Your task to perform on an android device: In the Fitbit App, view the fitness activity insights trends like steps,distance,time duration, and pace of walk.
Image 0: 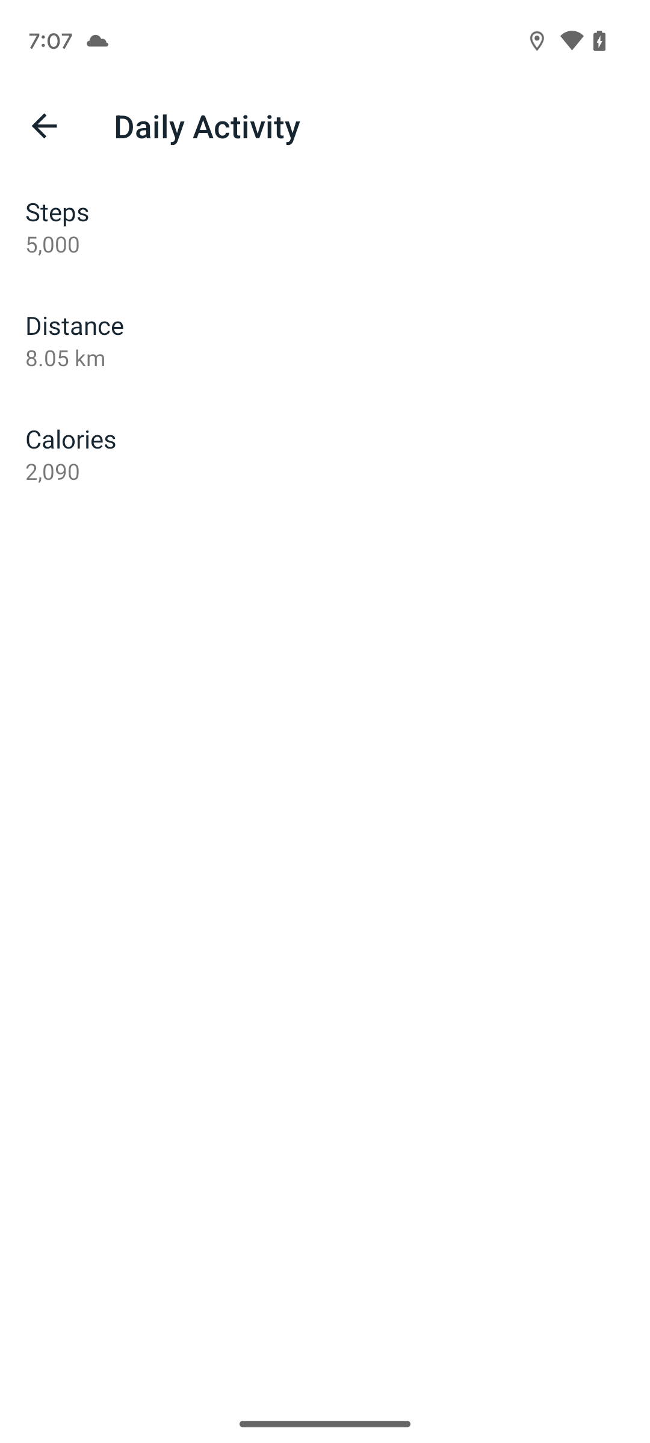
Click on the back icon at the top left corner
Step 0: click (44, 126)
Image 1: 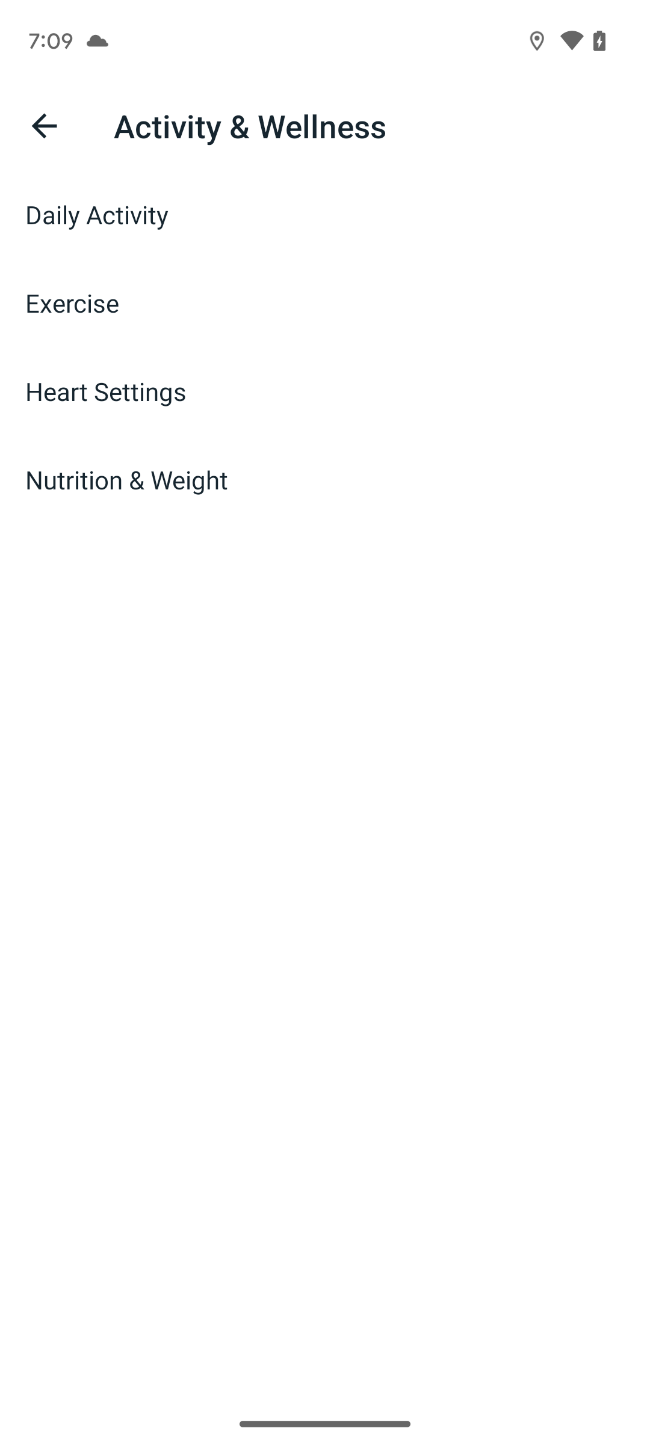
Click on the back icon at the top left corner
Step 1: click (44, 126)
Image 2: 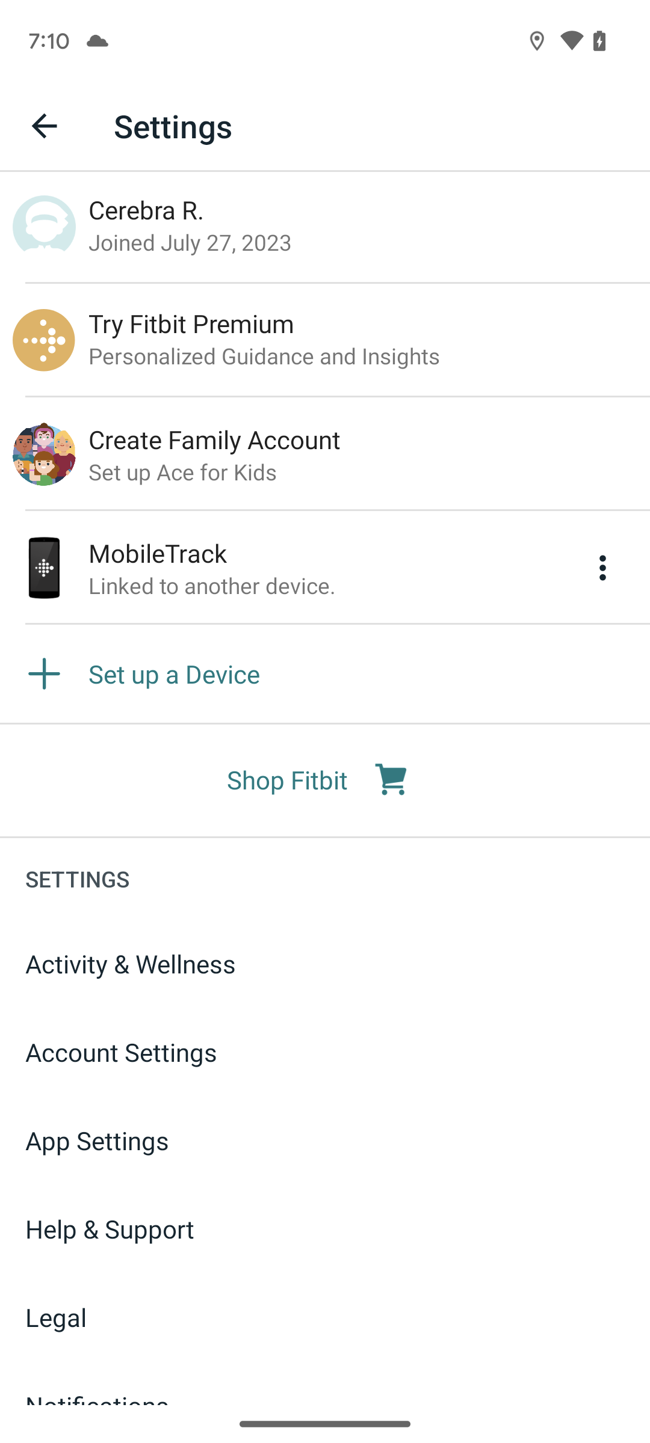
Click on the back icon of settings at the top left corner
Step 2: click (44, 126)
Image 3: 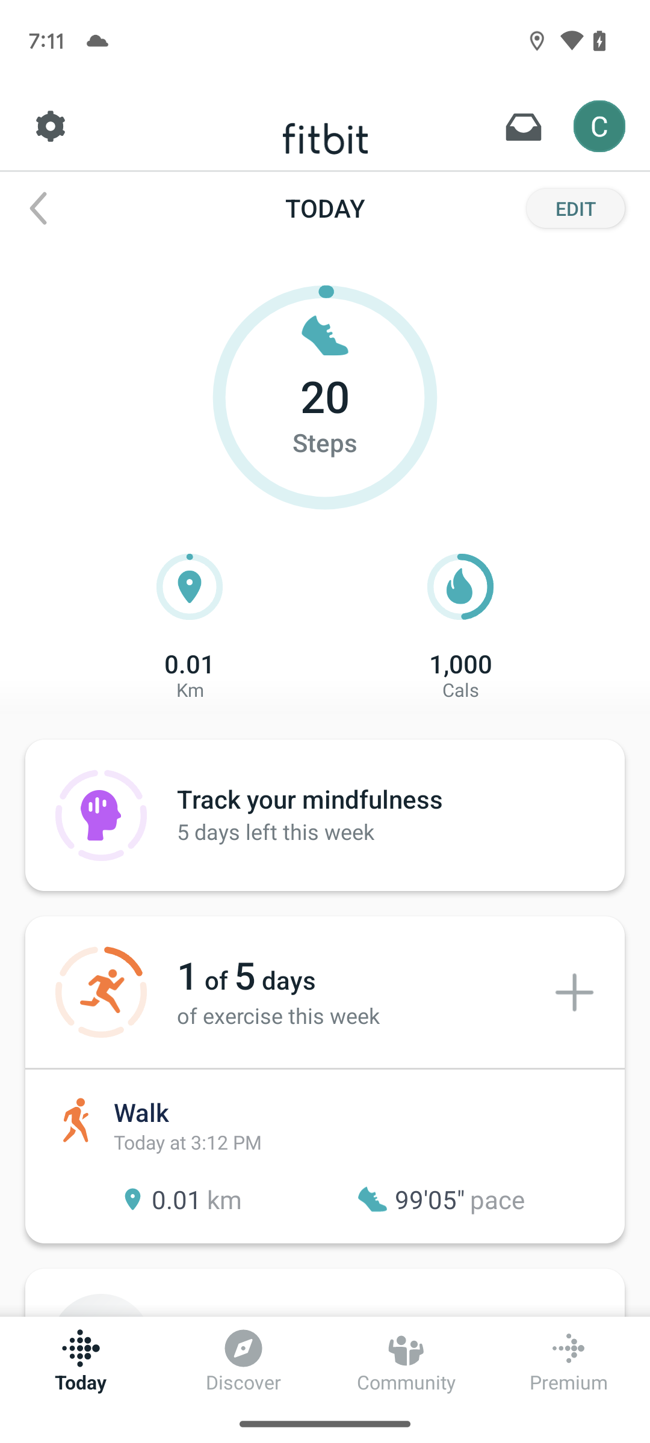
Click on the Walk option 
Step 3: click (325, 1156)